Your task to perform on an android device: Compare the prices offered by various vendors for the similar ranz 14-42 inch fix lcd wall mount stand
Image 0: 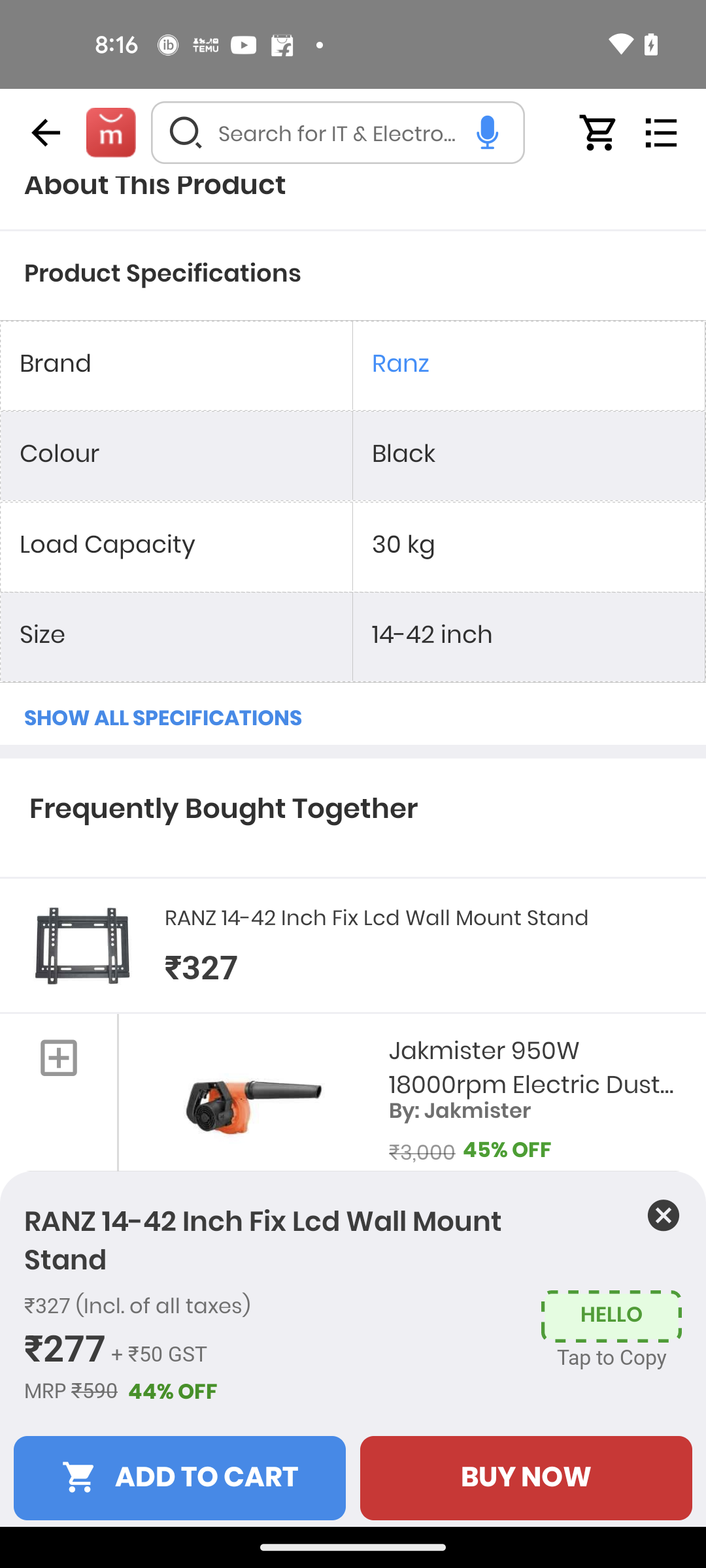
Swipe up to view the similar products option to compare
Step 0: scroll down
Image 1: 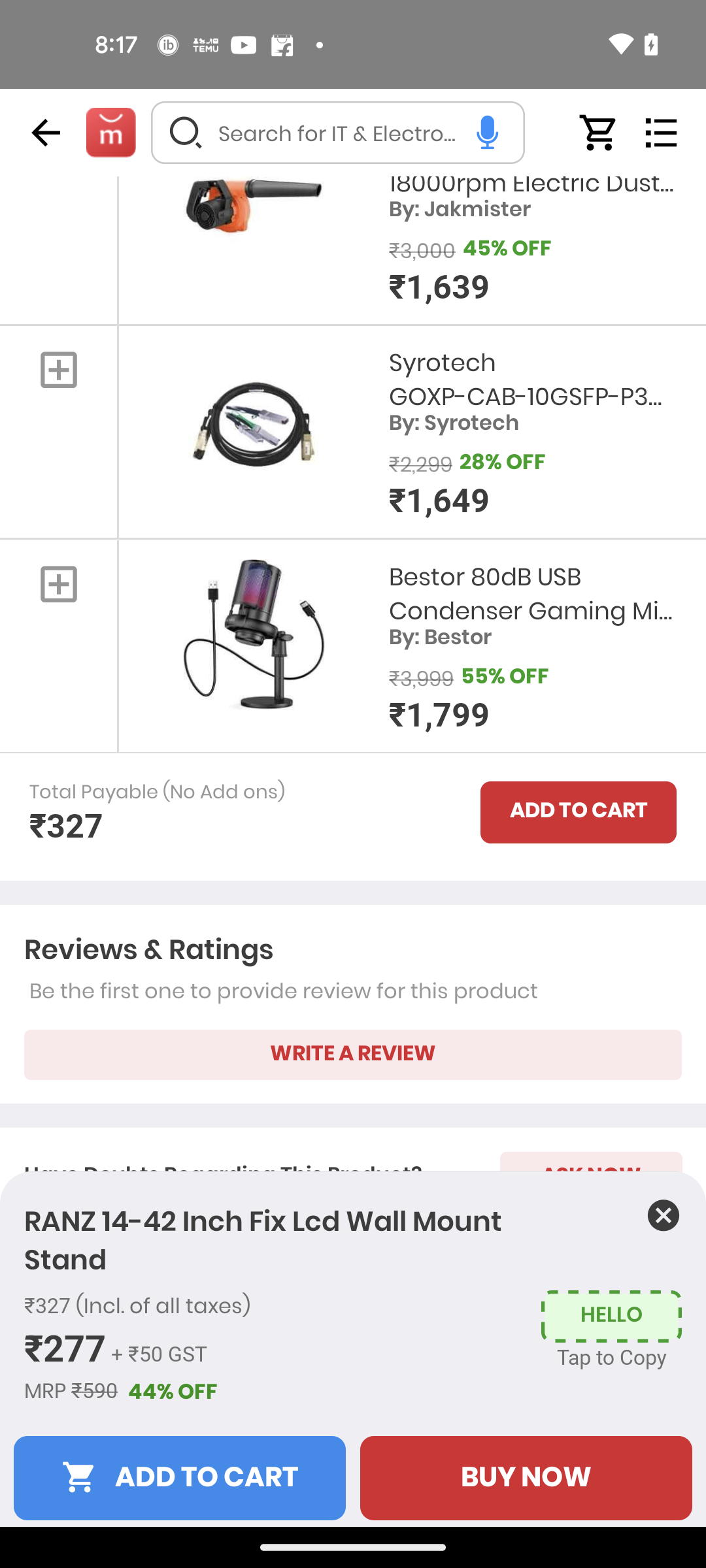
Swipe up to view the similar products option to compare
Step 1: scroll down
Image 2: 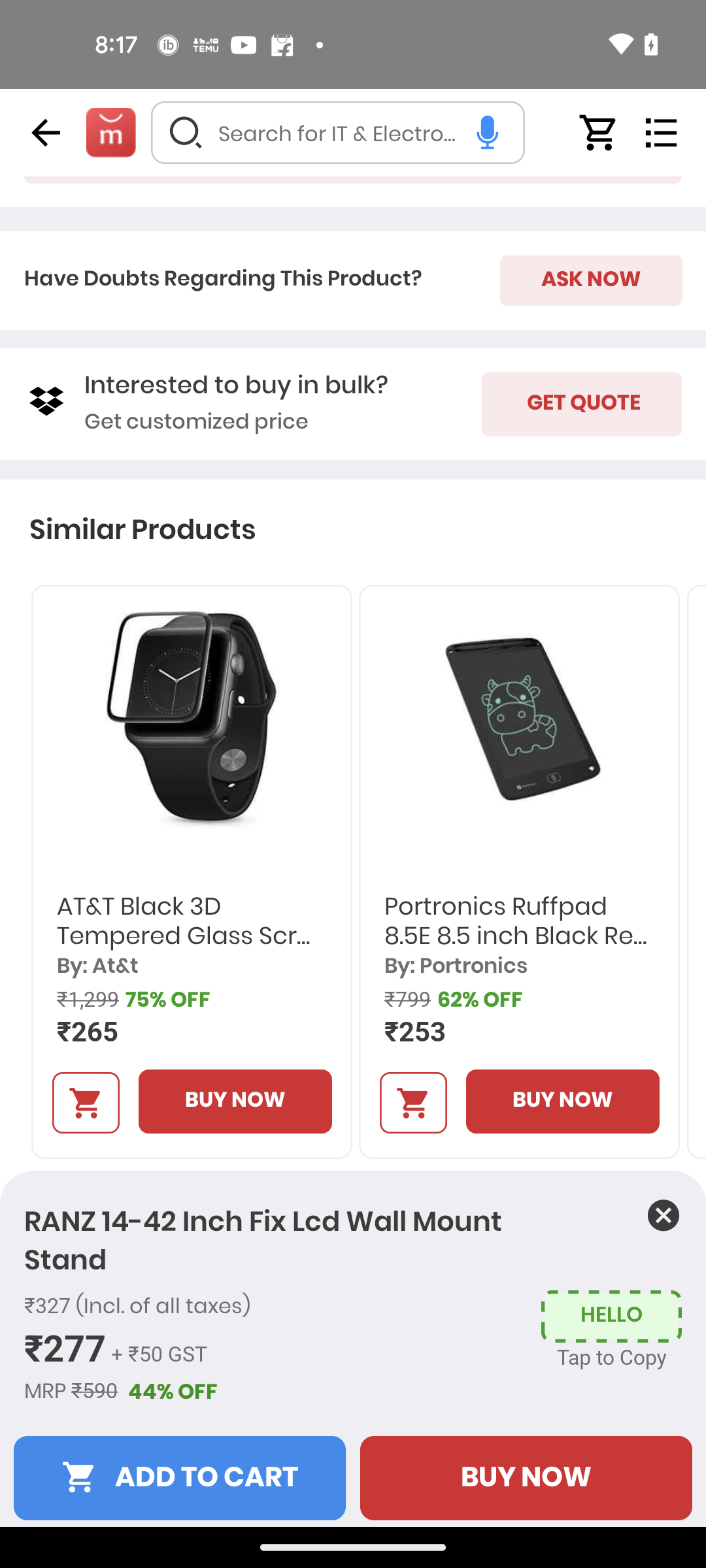
Swipe left to view more
Step 2: scroll right
Image 3: 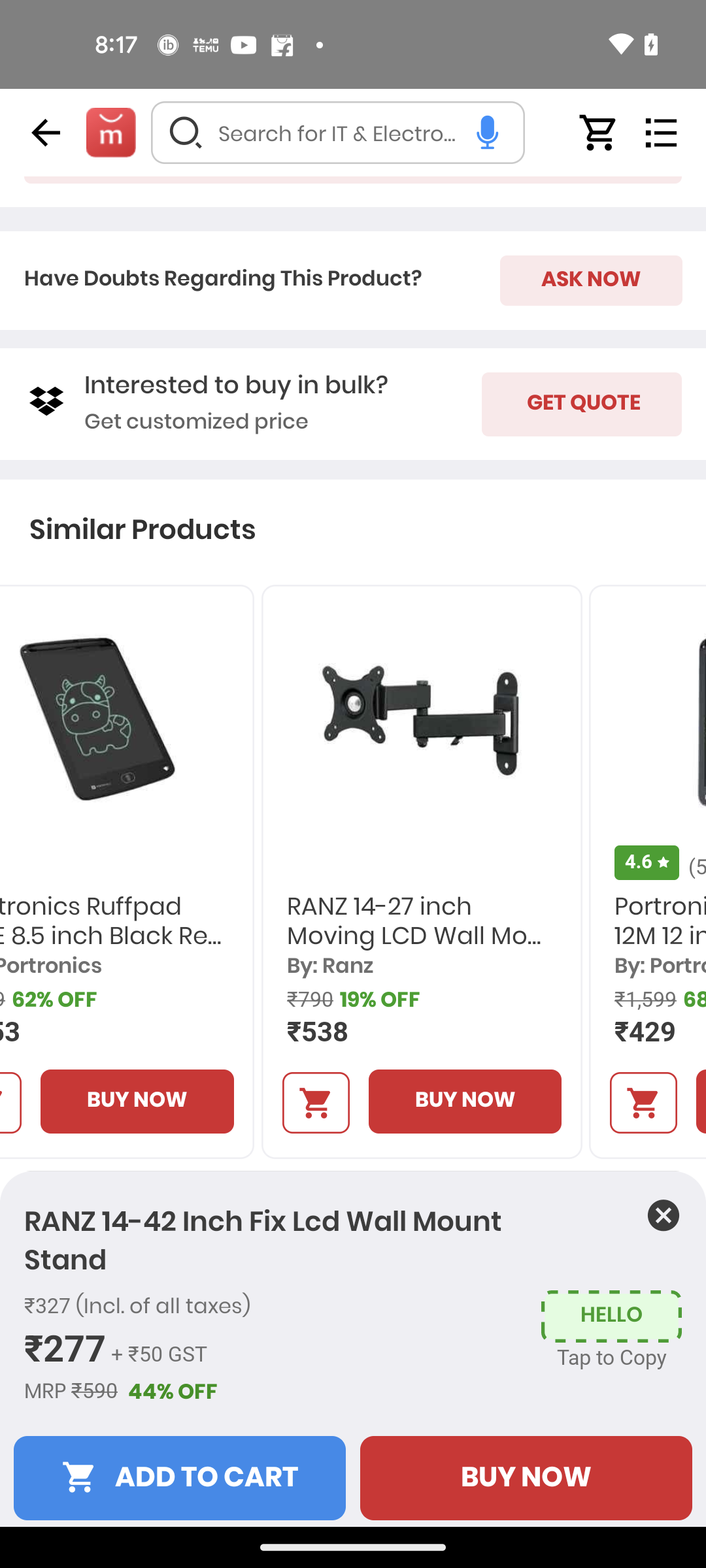
Swipe left to view more
Step 3: scroll right